Your task to perform on an android device: I want to know how much I train myself with this app and track my progress, so view my progress in the FitAI app.
Image 0: 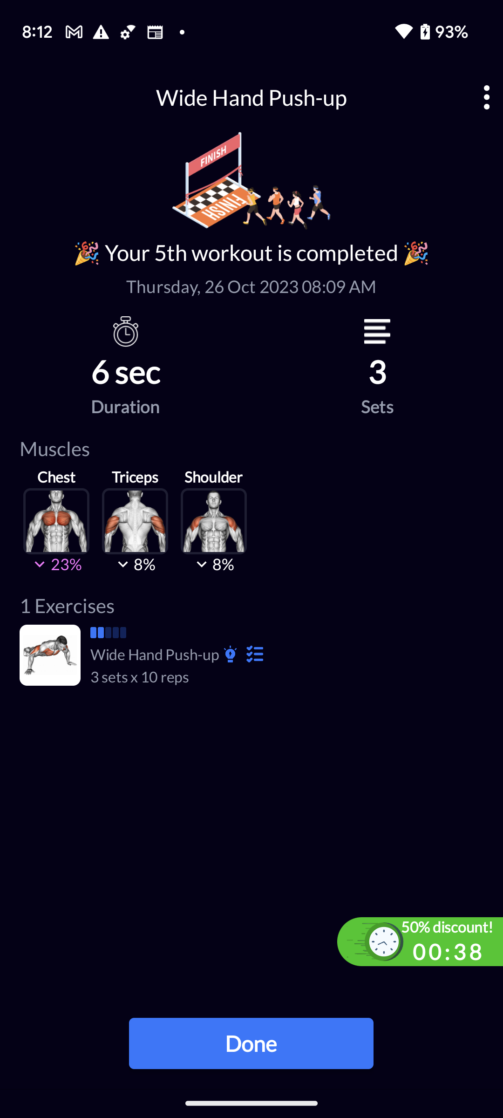
Go back to the previous page to view my progress.
Step 0: press back button
Image 1: 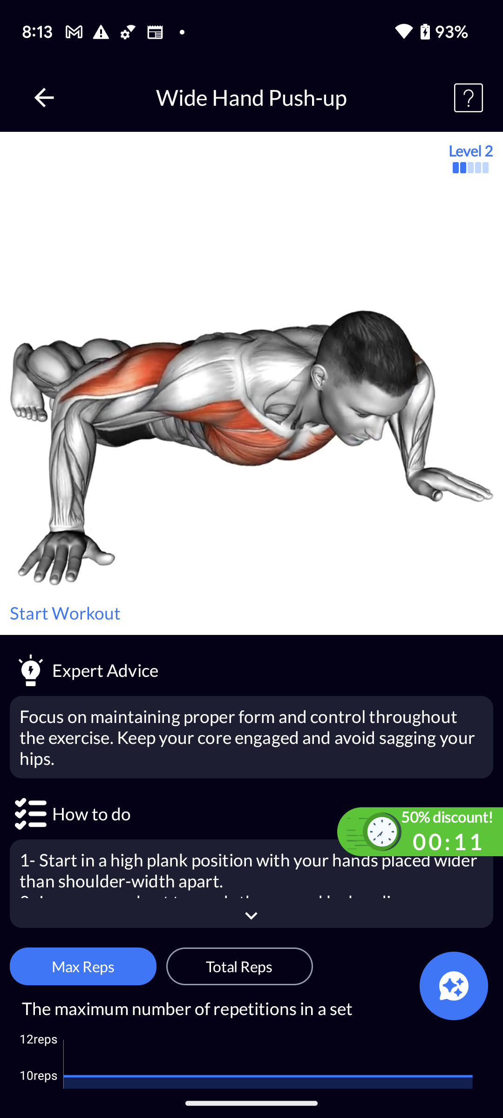
Go back to the previous page to view my progress.
Step 1: press back button
Image 2: 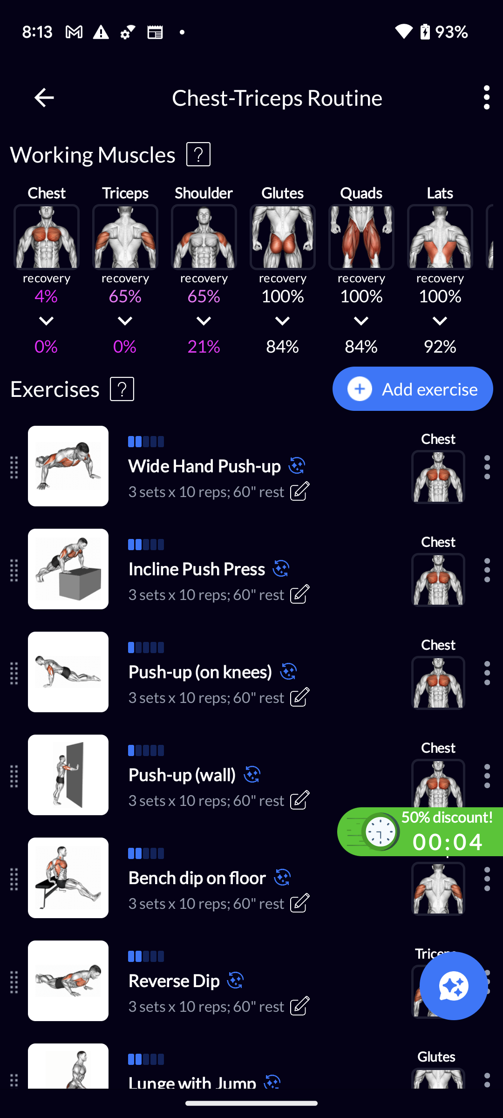
Scroll down to view more progress.
Step 2: scroll down